Your task to perform on an android device: Utilize the ExaWeather app to look for the British weather map.
Image 3: 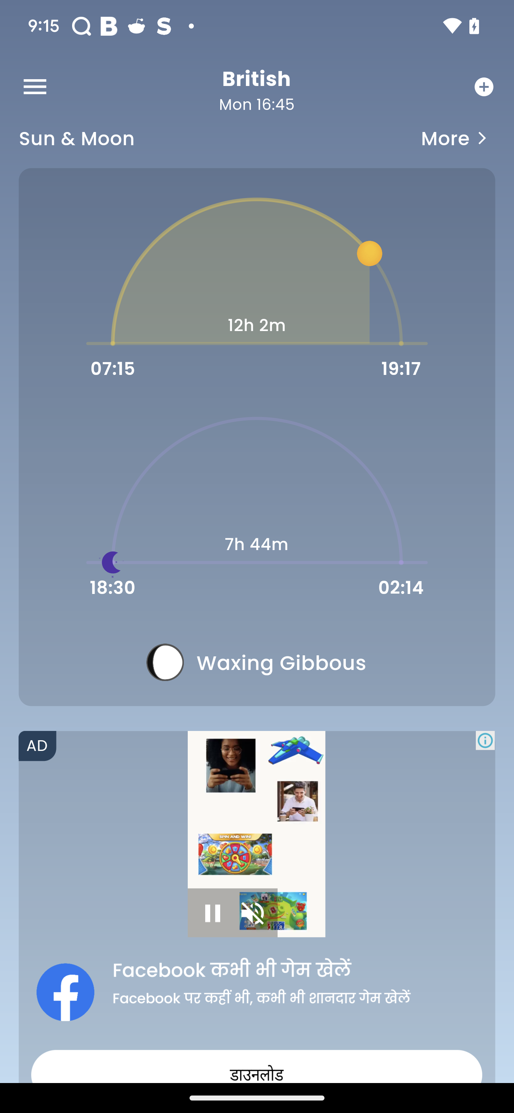
Swipe up on the screen
Step 3: scroll down
Image 4: 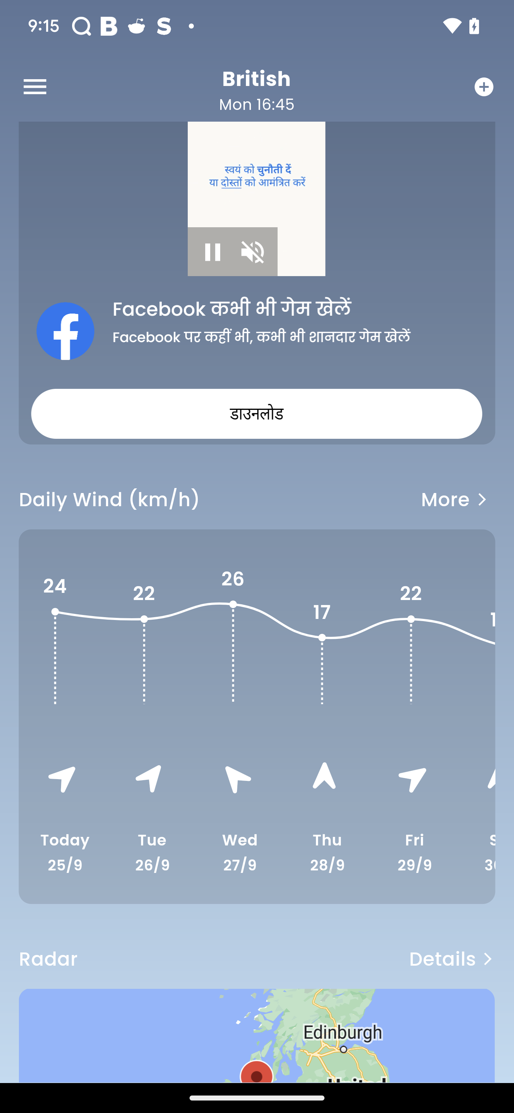
Swipe up on the screen
Step 4: scroll down
Image 5: 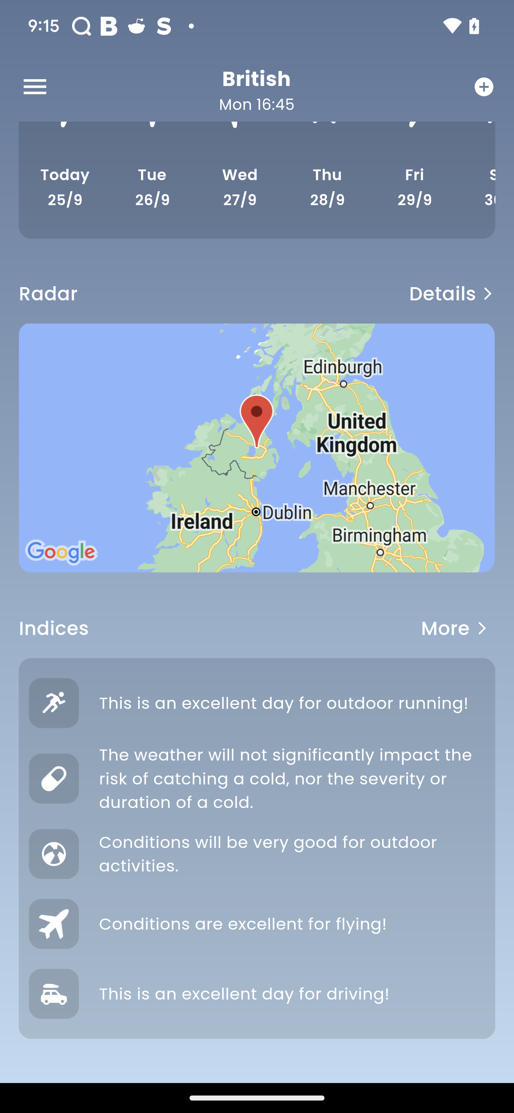
Click on the radar details option
Step 5: click (452, 293)